Your task to perform on an android device: How can I share a voice message with my friend Natalie Larson to ask her how my new office is on the Messenger app?
Image 0: 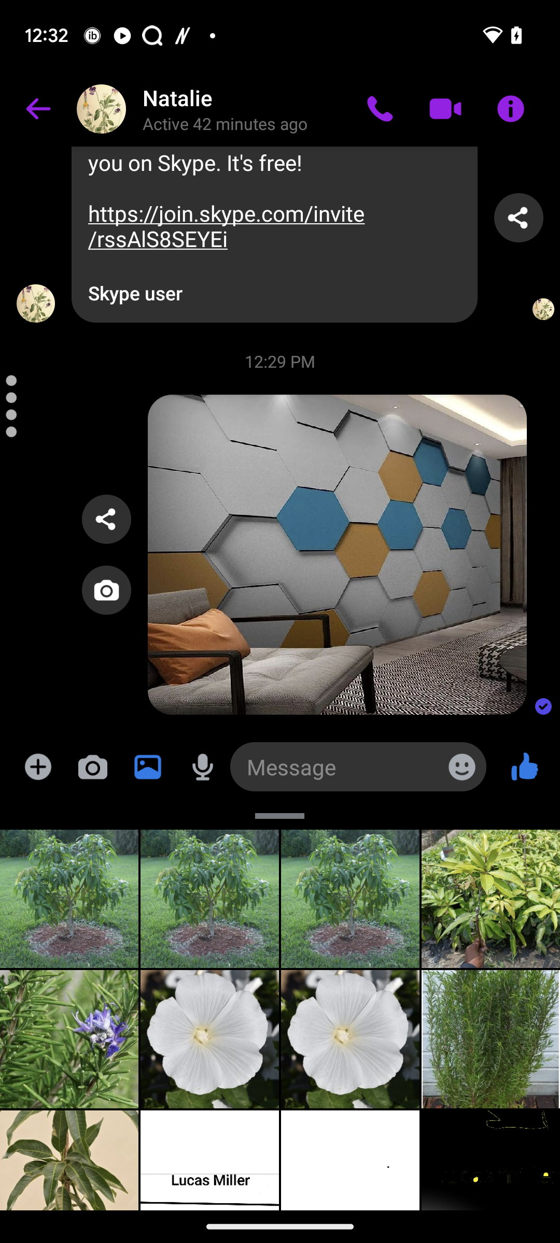
Click on the microphone icon on the left side of the chat box
Step 0: click (202, 767)
Image 1: 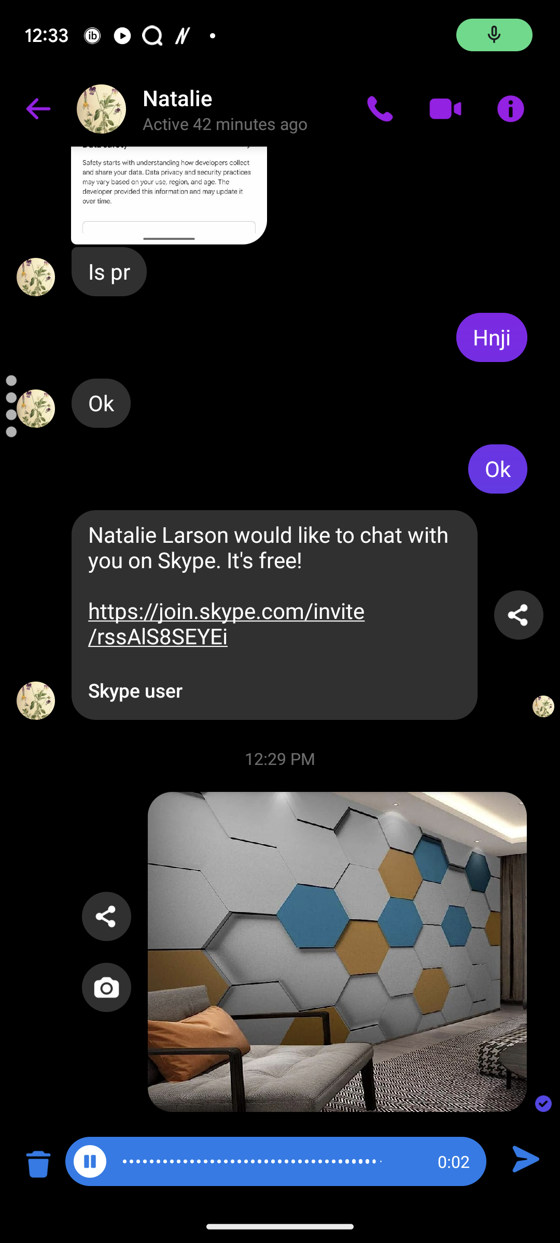
Click on the send icon at the bottom right corner of the screen.
Step 1: click (528, 1161)